Your task to perform on an android device: I'm going to a different smartphone because of certain technological difficulties. Log out from the Babbel app.
Image 0: 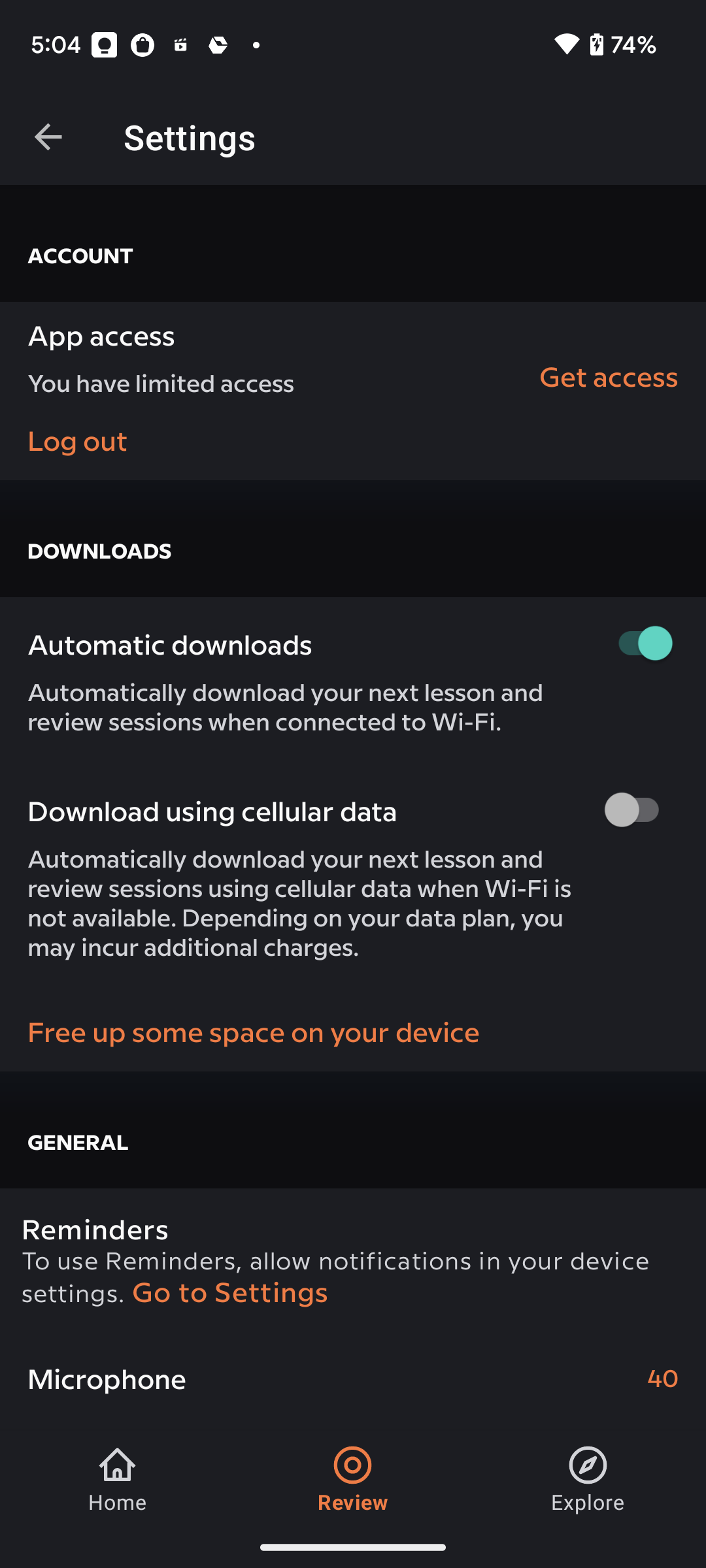
Click on the Log out option 
Step 0: click (353, 439)